Your task to perform on an android device: Chicken burgers are something I adore eating. Look for Siniora chicken burger on the Dookanti app, as they are my favorites.
Image 1: 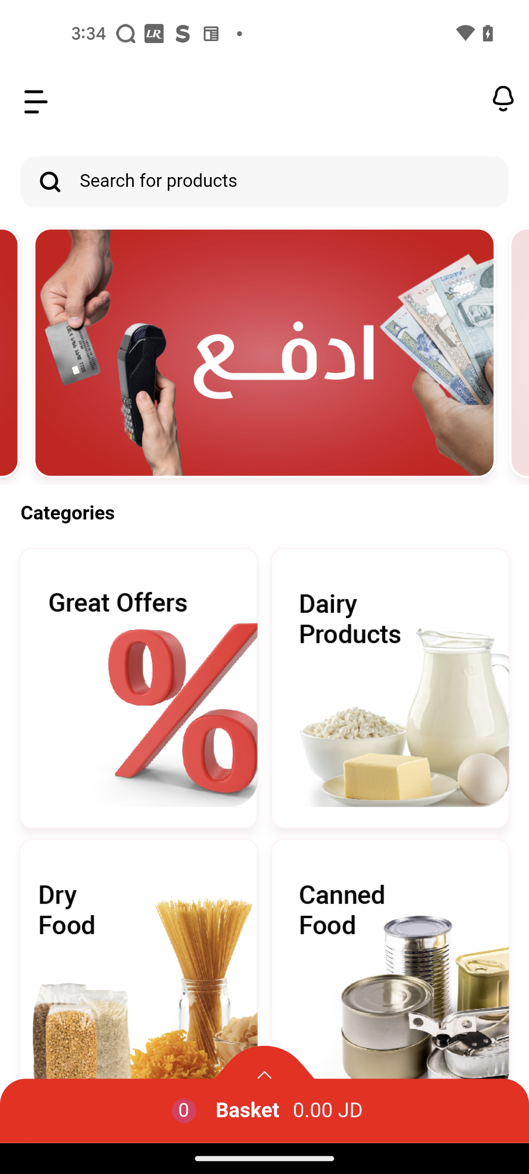
Go to the search bar
Step 1: click (264, 179)
Image 4: 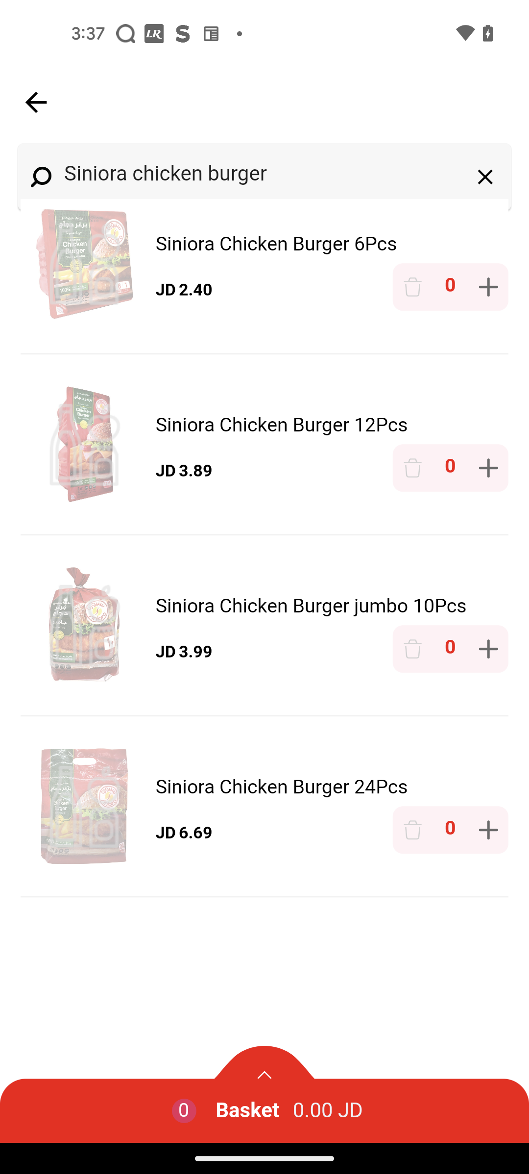
Click on the search icon at the bottom right corner of the screen
Step 4: wait